Your task to perform on an android device: I captured beautiful pictures of foods and I want all my photos to be in the same place for the album named as Food and I would like to add the first five images to the album from the Photos app.
Image 0: 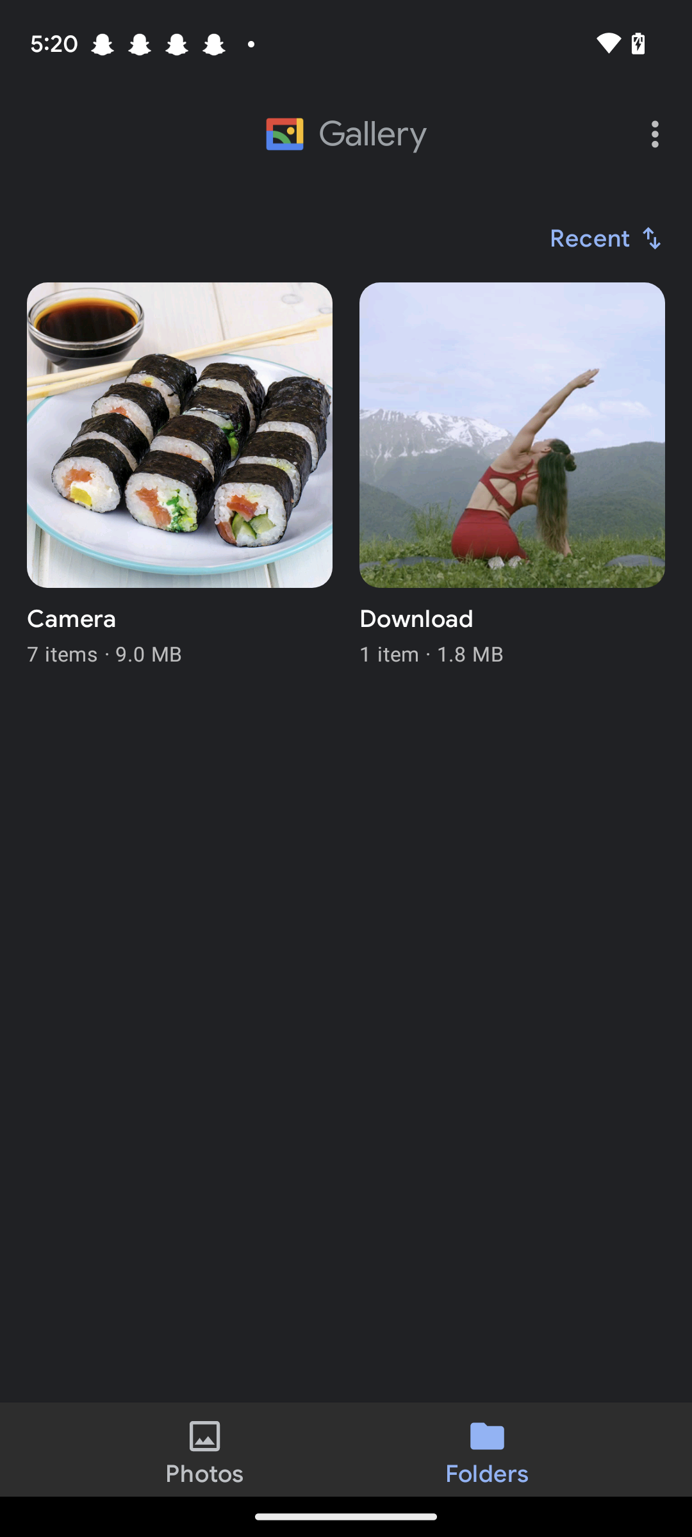
Click on the three dots in the top right corner.
Step 0: click (658, 134)
Image 2: 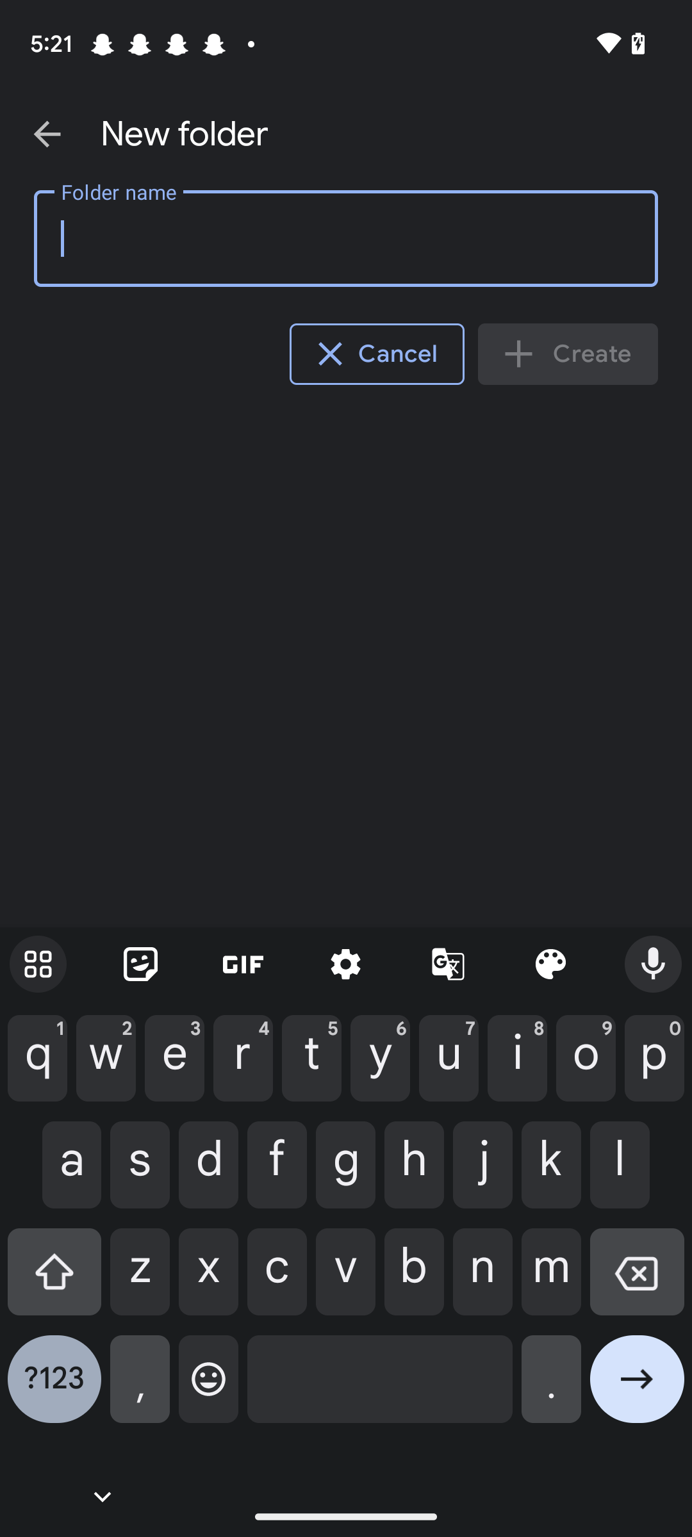
Type the folder name as food.
Step 2: type "food"
Image 3: 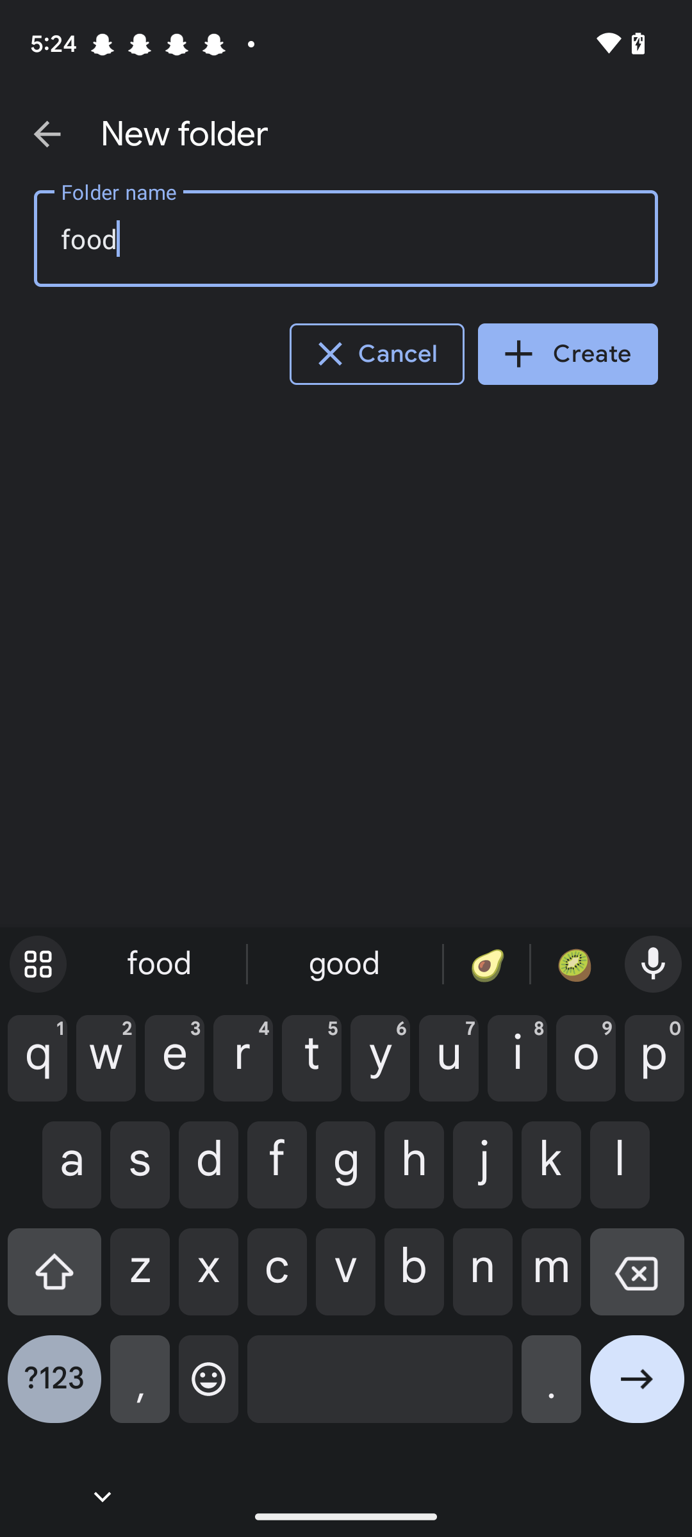
Click on the create button.
Step 3: click (568, 354)
Image 4: 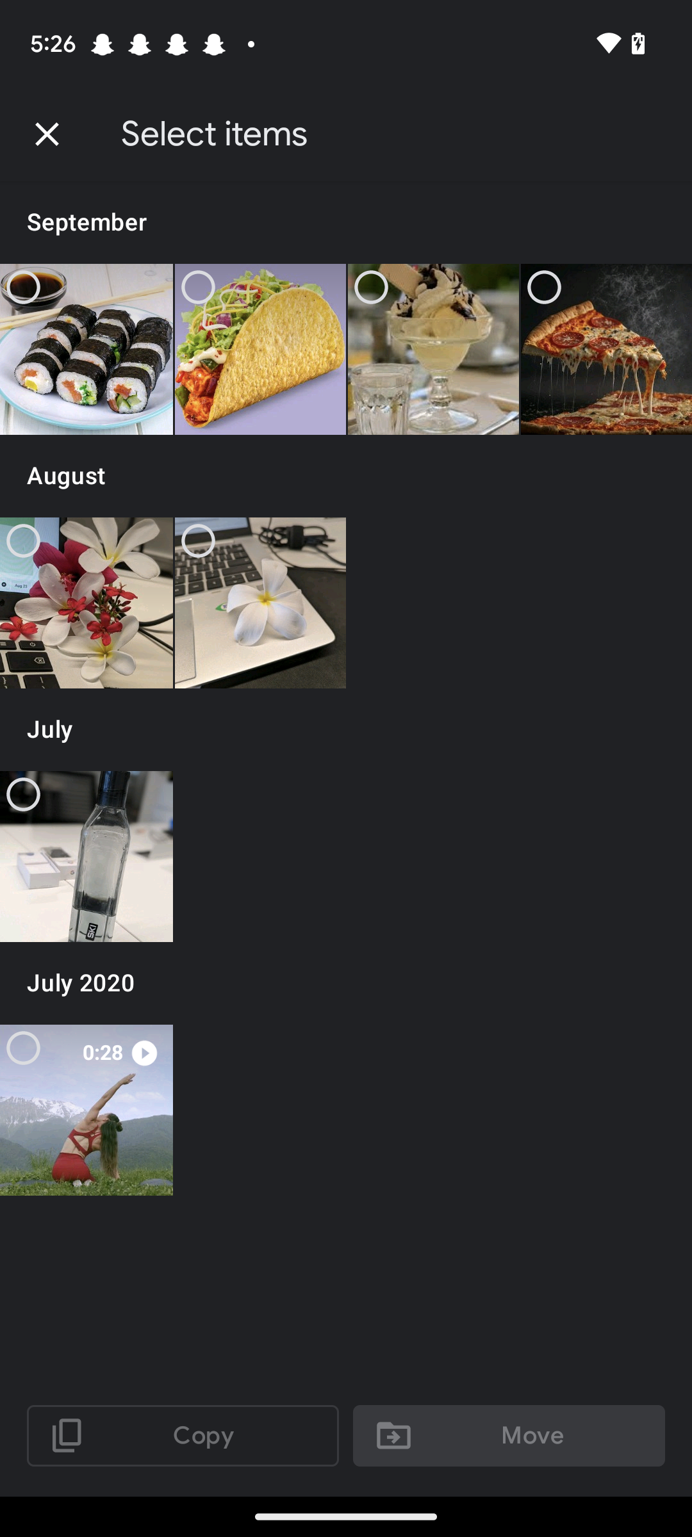
Click on the first image.
Step 4: click (86, 349)
Image 5: 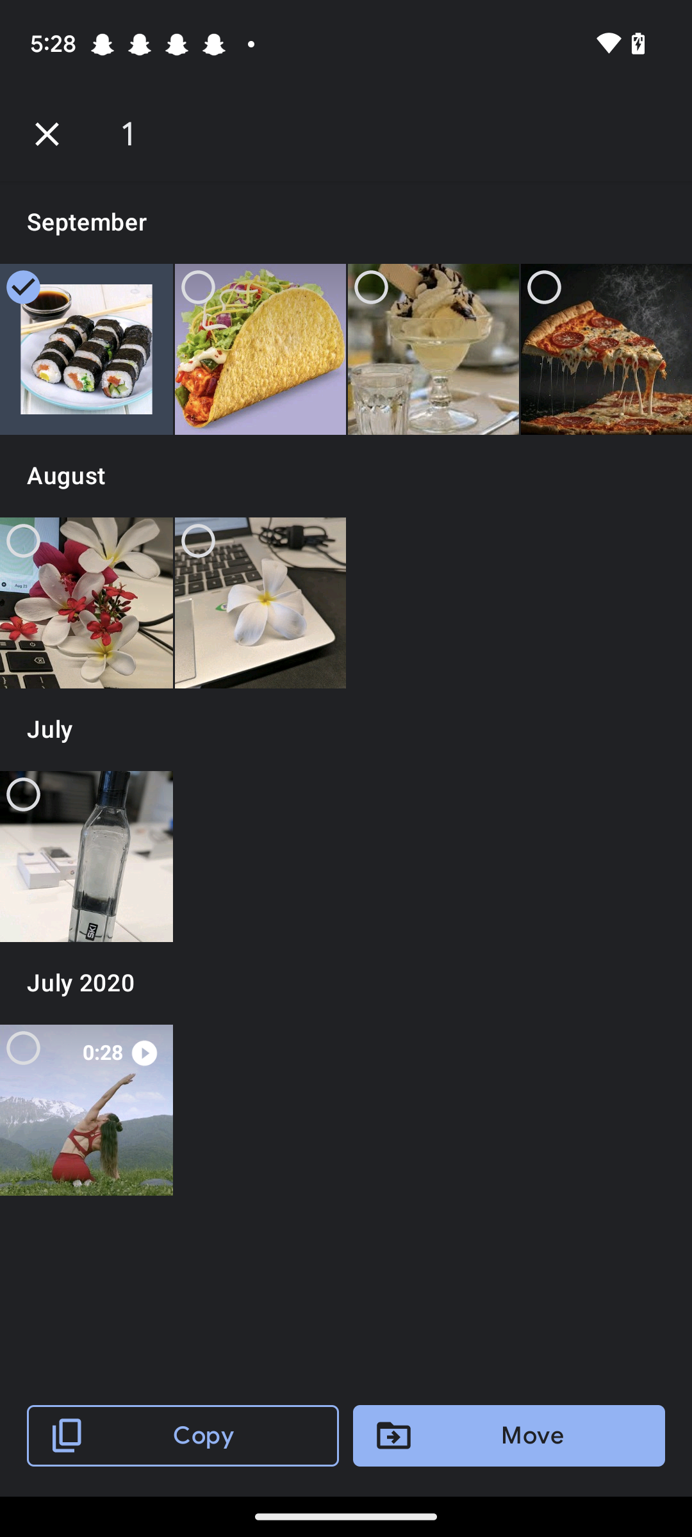
Click on the second image.
Step 5: click (260, 349)
Image 6: 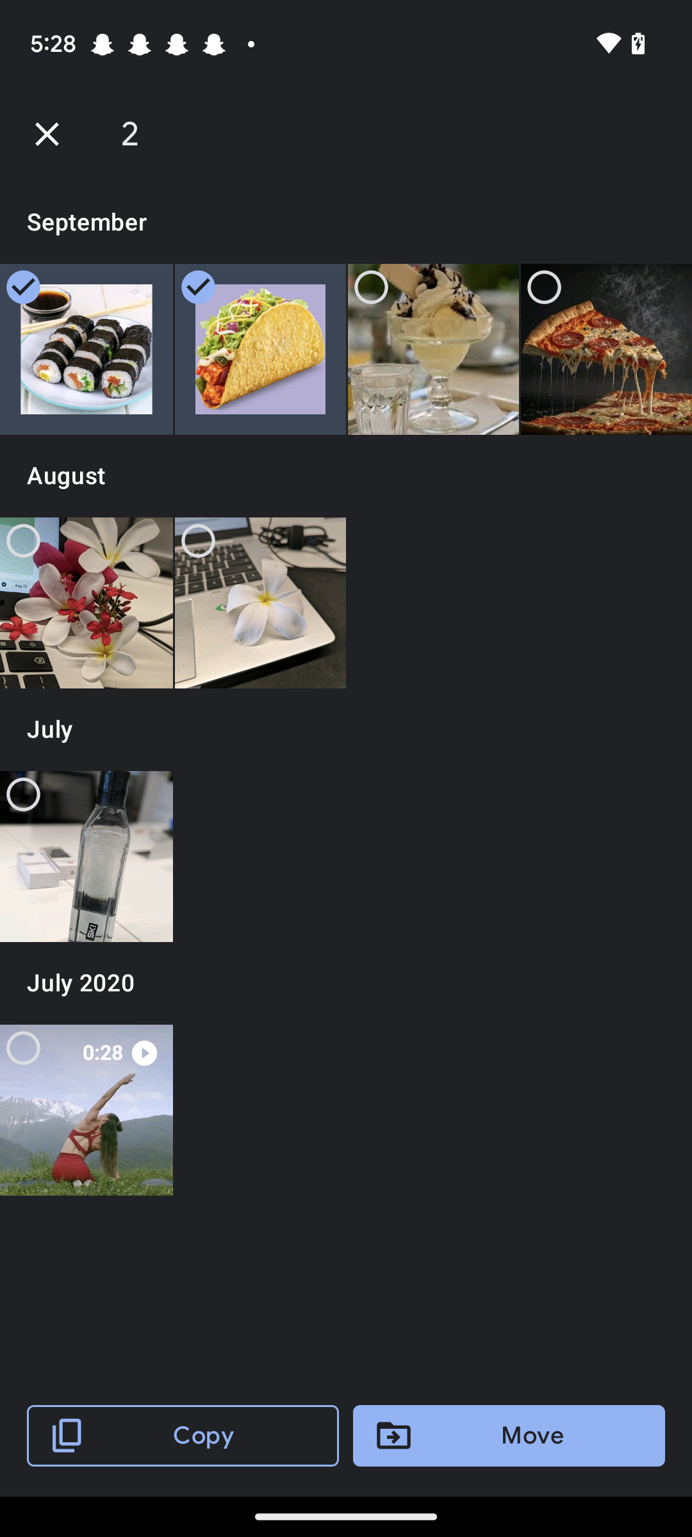
Click on the third image.
Step 6: click (433, 349)
Image 7: 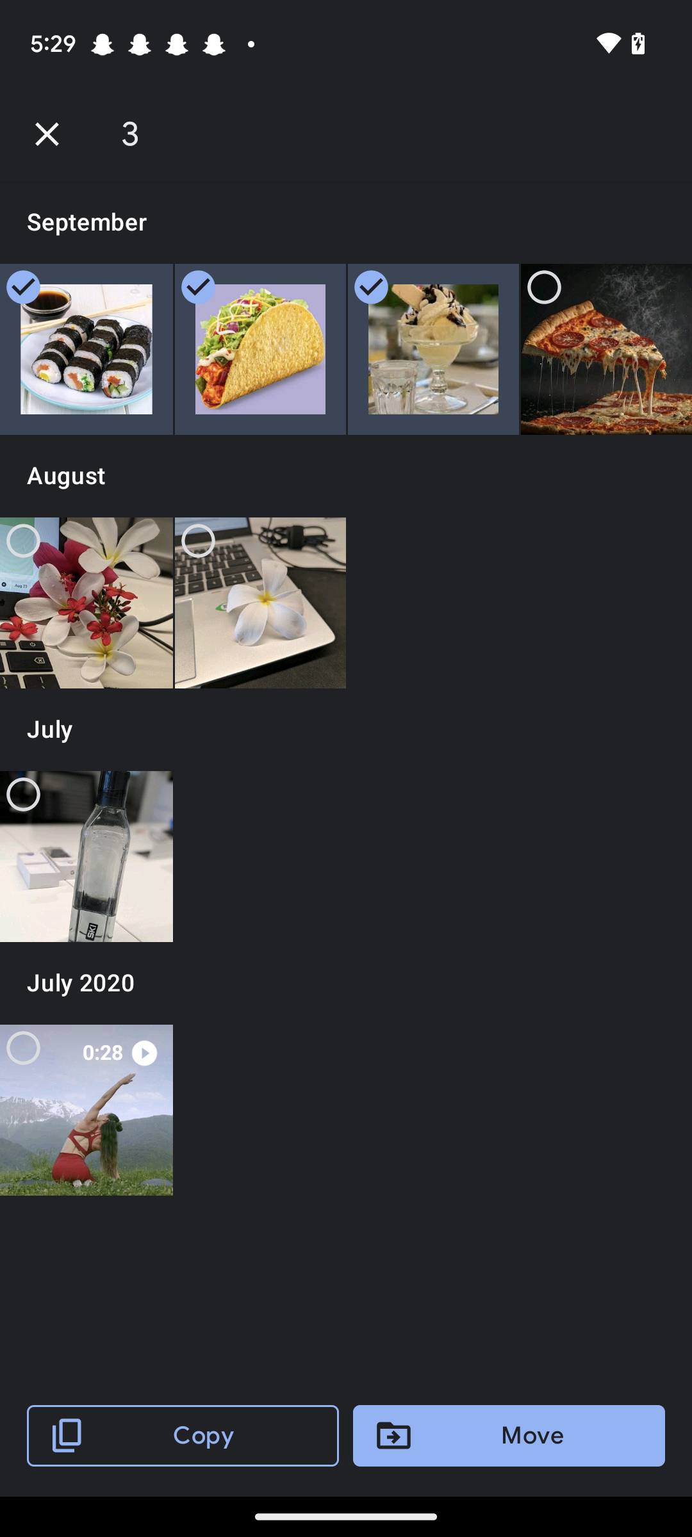
Click on the move button at the bottom of the screen.
Step 7: click (509, 1436)
Image 8: 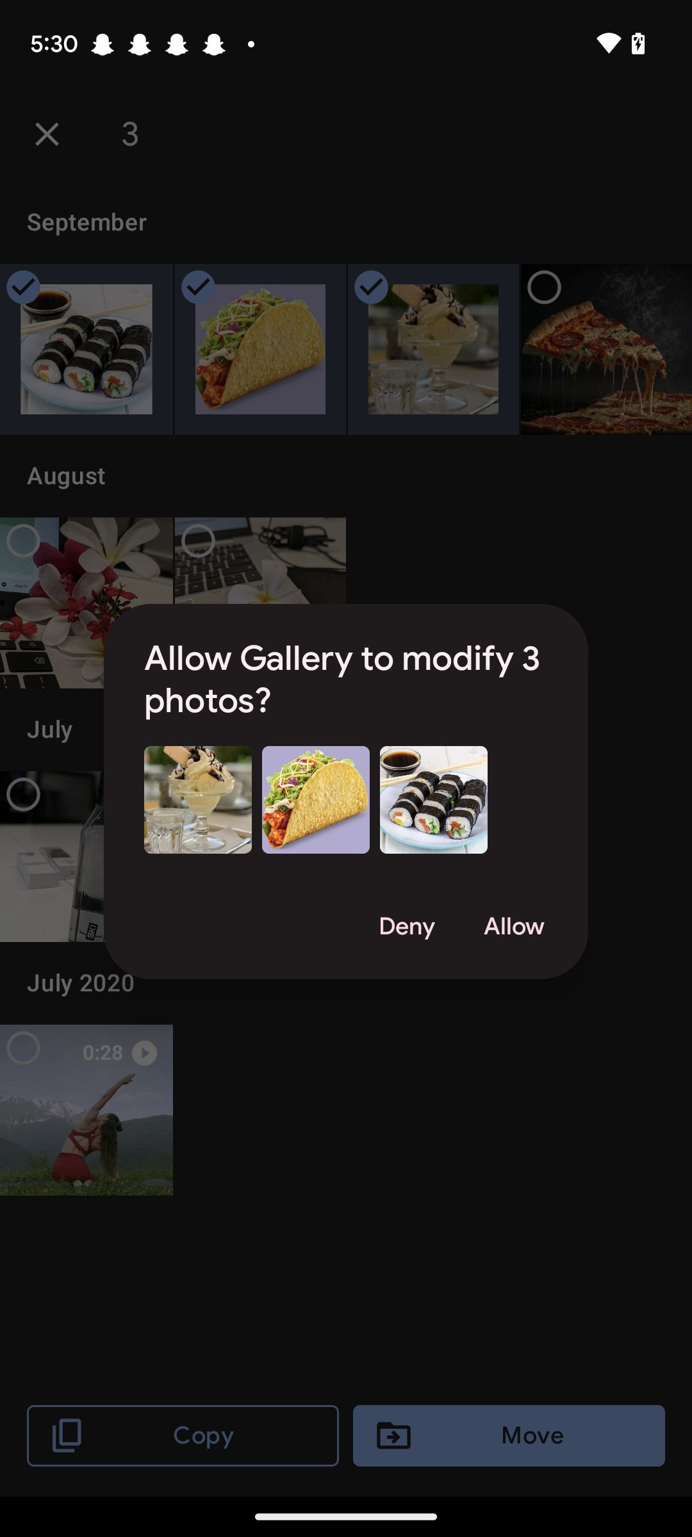
Click on the allow button.
Step 8: click (514, 926)